Your task to perform on an android device: I need to check the weather forecast on the AccuWeather app, because I'm considering going outside.
Image 0: 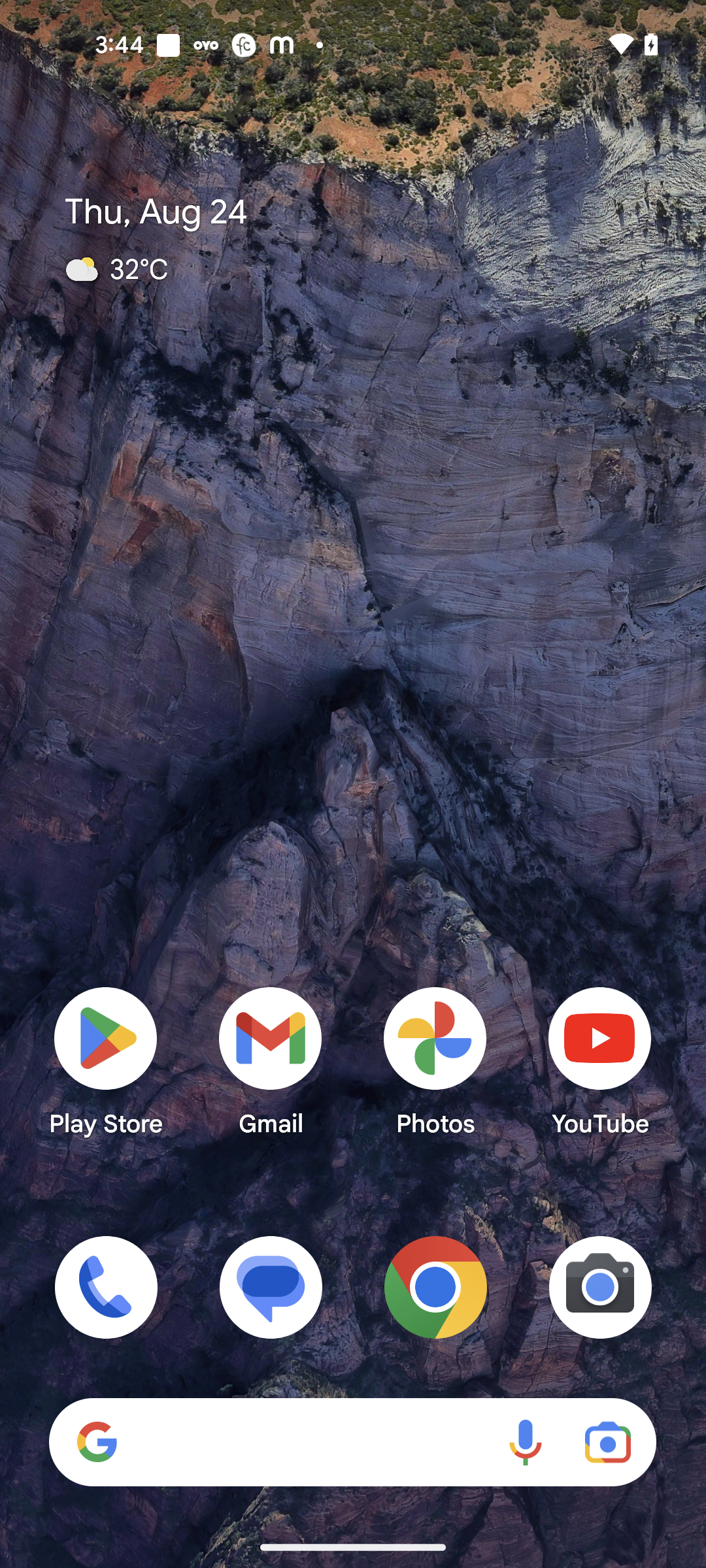
Open the AccuWeather app
Step 0: open app "AccuWeather"
Image 1: 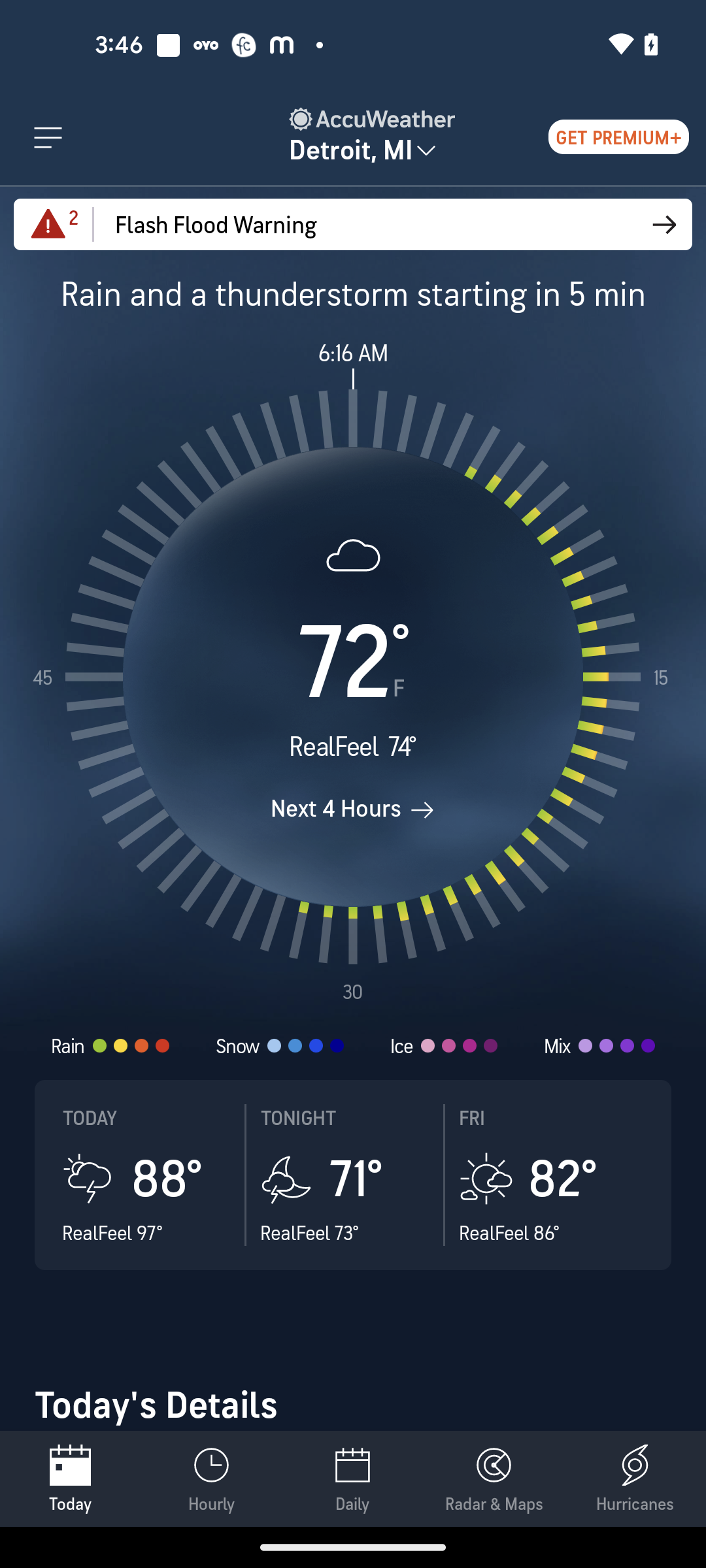
Swipe up to view more details
Step 1: scroll down
Image 2: 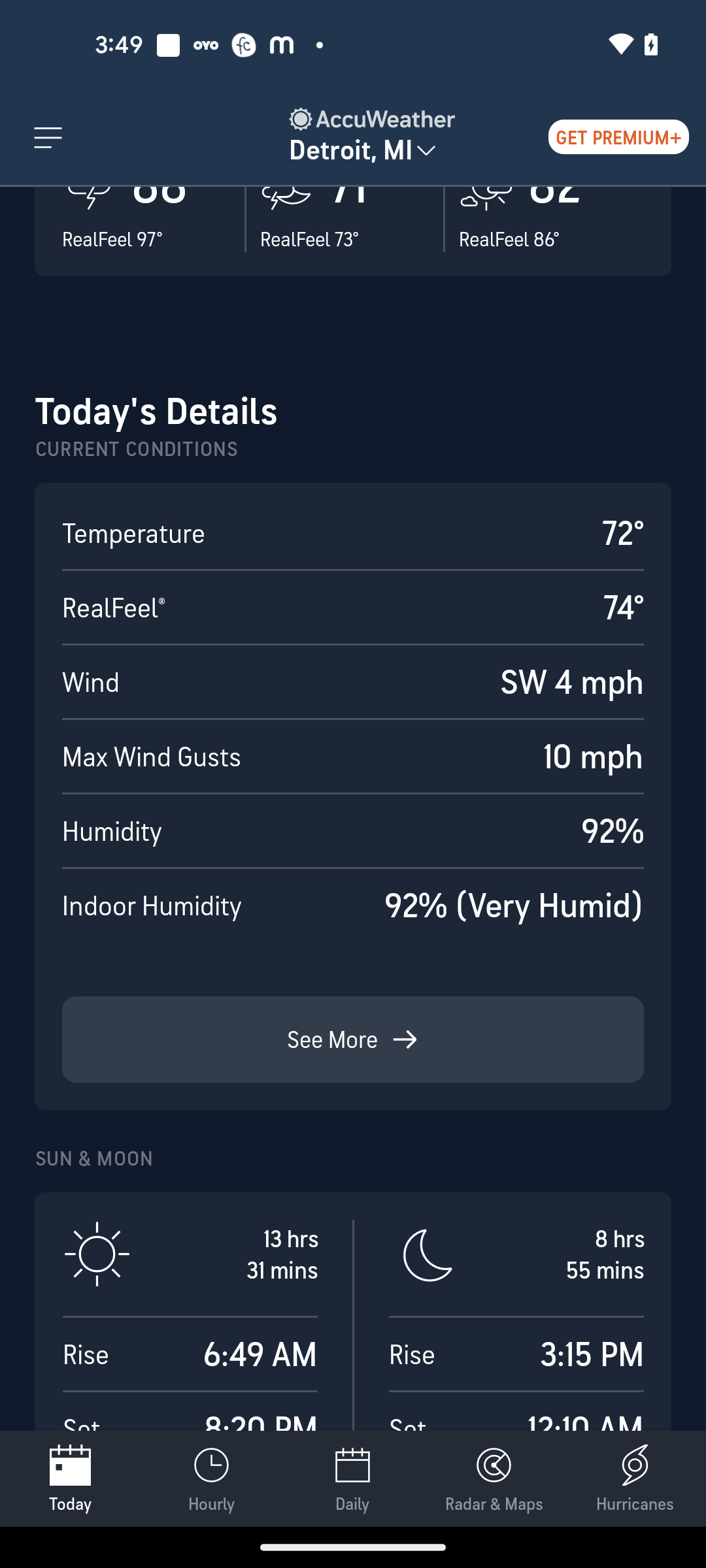
Swipe up to view more details
Step 2: scroll down